Your task to perform on an android device: Search for the Samsung 4K QLED TV in the Shopclues app.
Image 0: 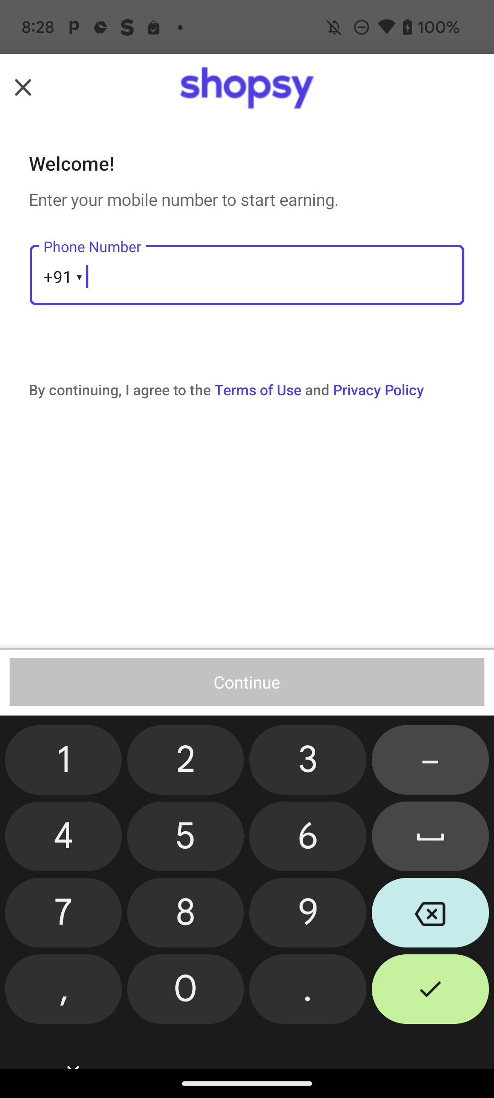
Open the ShopClues app
Step 0: open app "ShopClues"
Image 2: 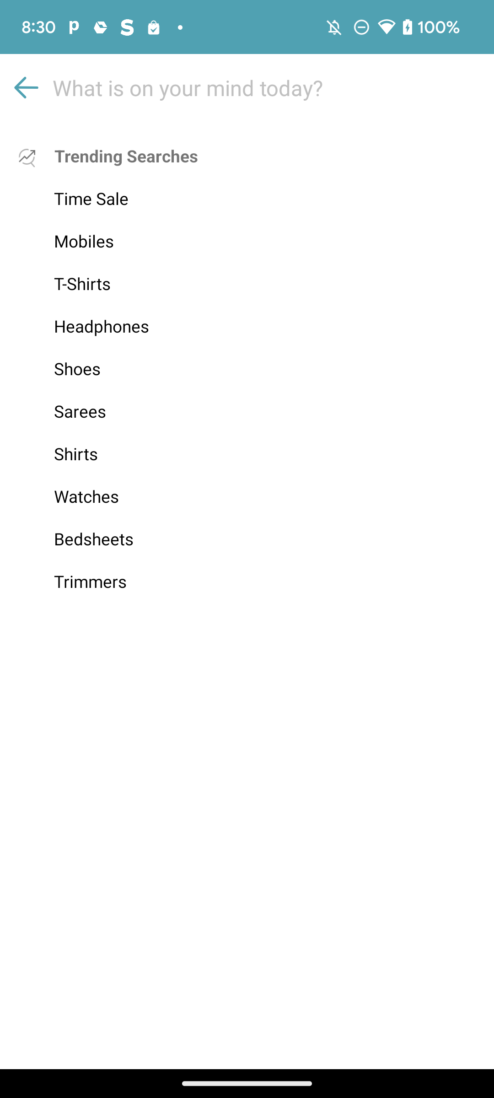
Click on the Search bar at the top of the screen.
Step 2: click (247, 87)
Image 3: 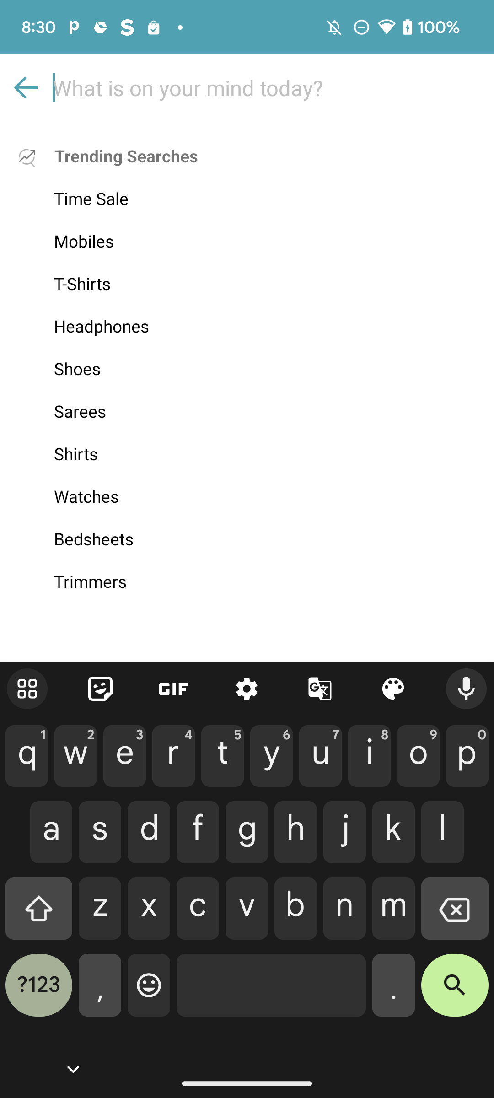
Type" Samsung 4K QLED TV" in the search bar.
Step 3: type "Samsung 4K QLED TV"
Image 4: 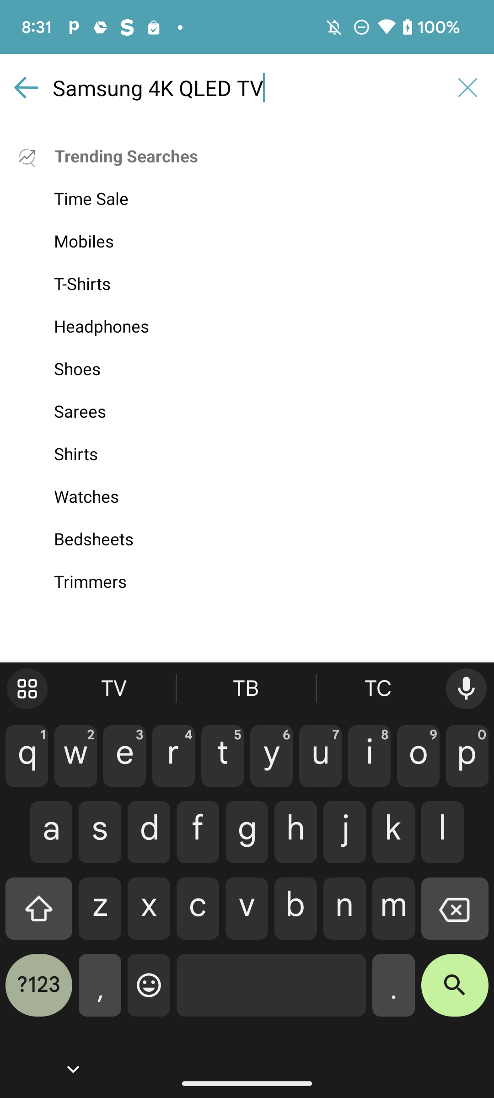
Click on the search key on the keyboard at the bottom-right of the screen.
Step 4: click (455, 992)
Image 5: 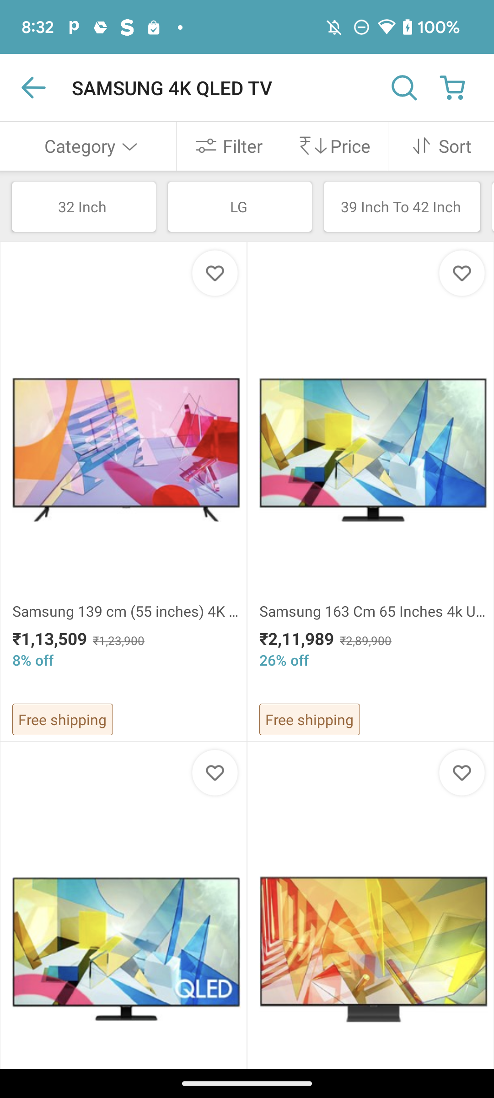
Click on the First result
Step 5: click (126, 450)